Your task to perform on an android device: In the Hatch Baby app, find the details of your baby's feeding, diapers, and sleep. Then track the baby's routine
Image 0: 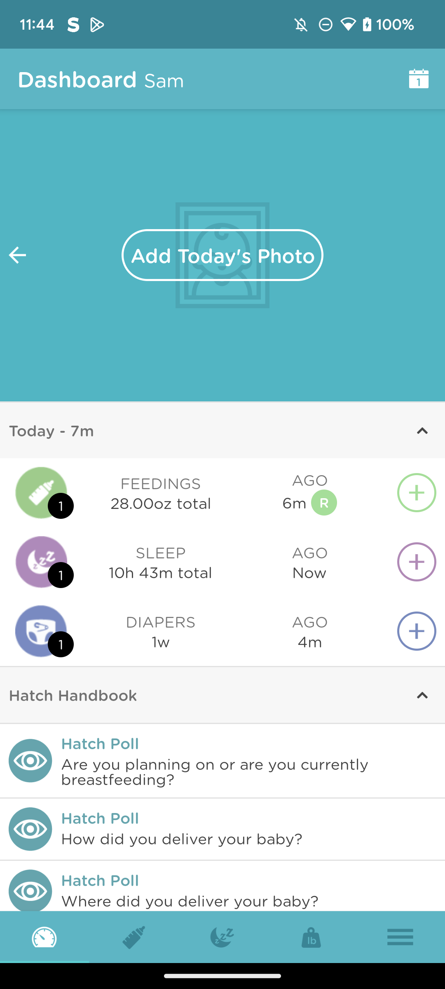
Click on the Milk bottle to view the feeding routine of the baby
Step 0: click (133, 937)
Image 1: 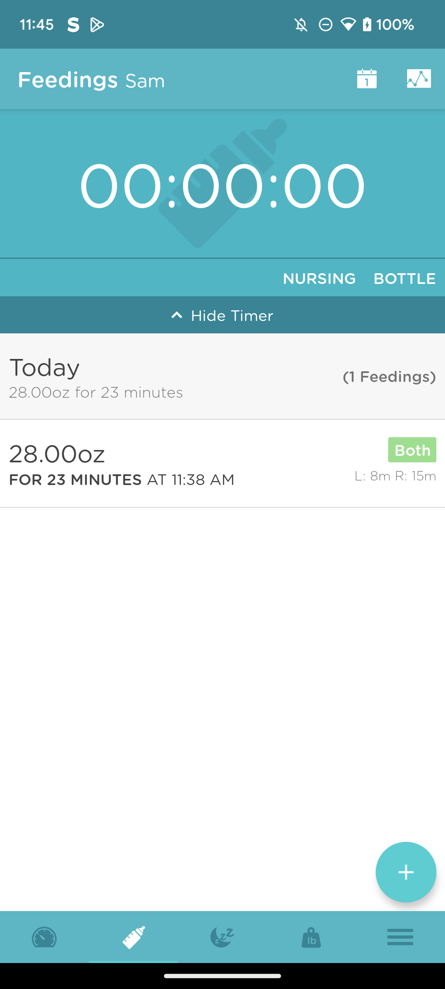
Click on the sleep icon at the bottom to view the baby sleep routine
Step 1: click (222, 937)
Image 2: 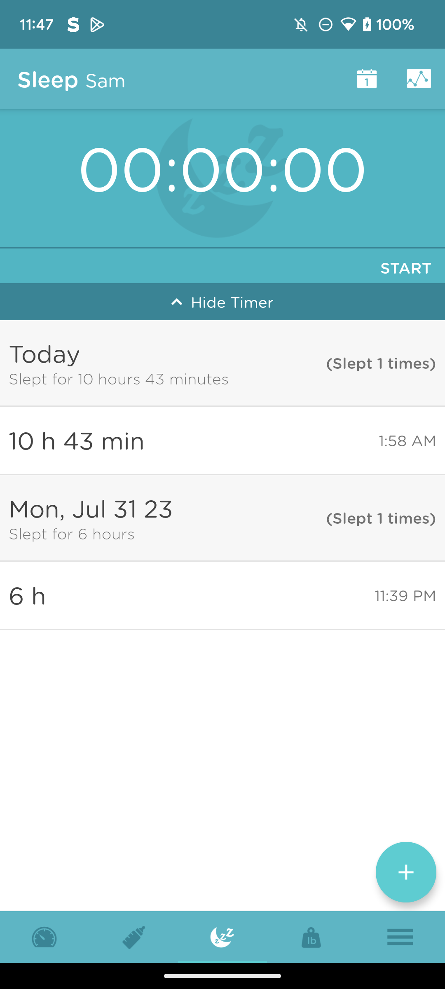
Click on the Dashboard icon at the bottom left of the screen
Step 2: click (44, 937)
Image 3: 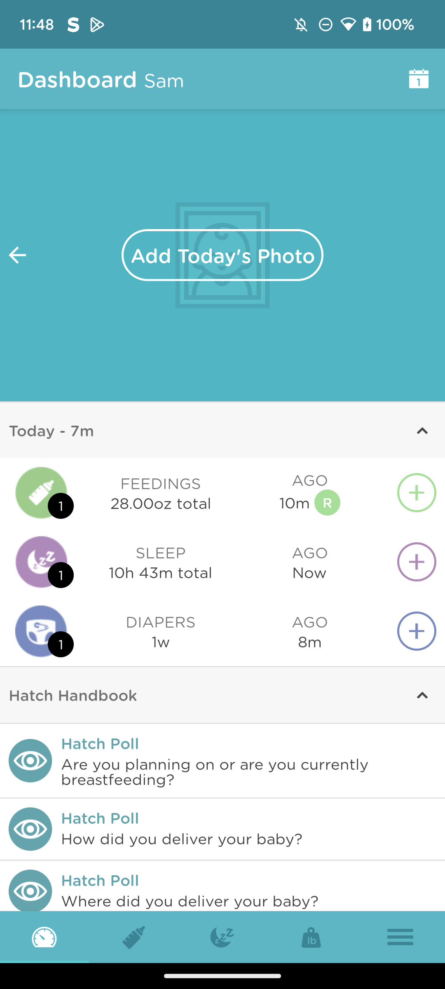
Scroll up to view the Diapers routine of baby
Step 3: scroll down